Your task to perform on an android device: I wanted to know about the product details of the Columbia Newton Ridge Plus women's size 9 waterproof purple hiking boots on the eBay app.
Image 0: 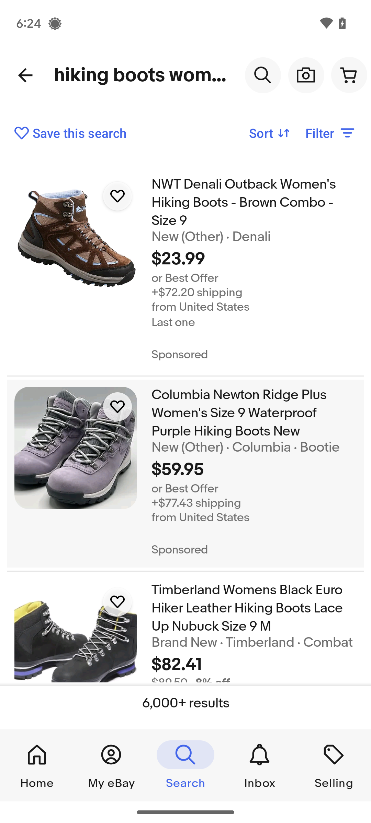
Click on the Columbia Newton Ridge Plus women's size 9 waterproof purple hiking boots.
Step 0: click (254, 413)
Image 1: 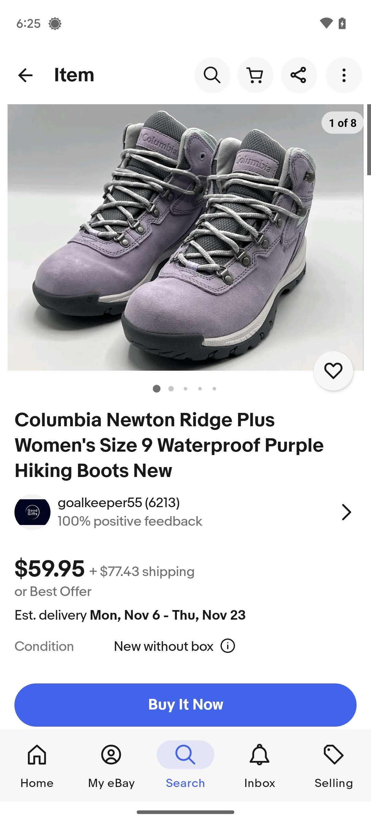
Scroll up until you find the About this item.
Step 1: scroll down
Image 2: 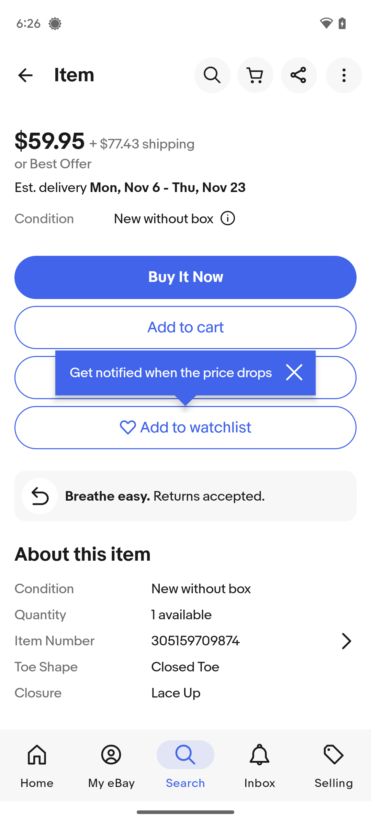
Scroll up until you find the About this item.
Step 2: scroll down